Your task to perform on an android device: My wife is planning to cook steak frites for me this evening, but we are out of strip steak. Look for steaks with a rating above 5 stars in the Albertsons app.
Image 0: 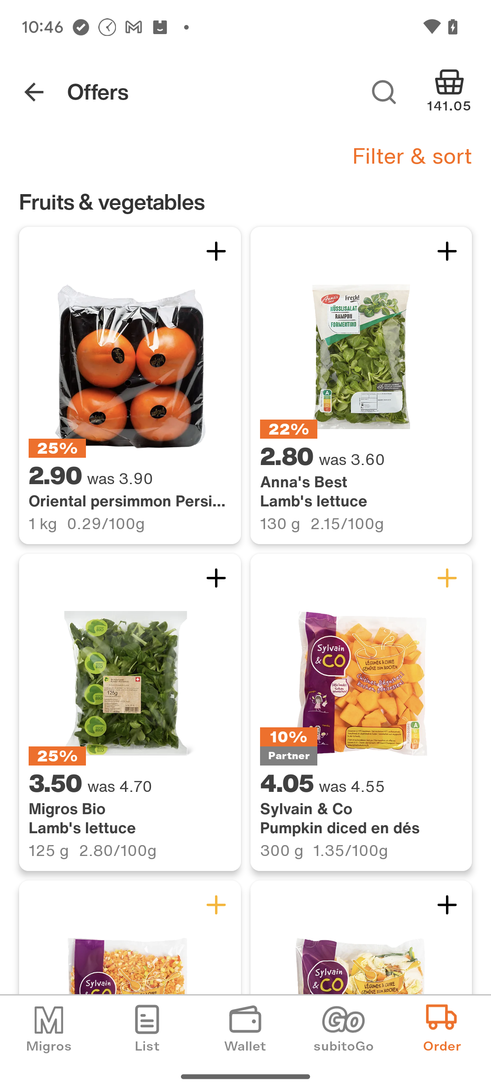
Open the Albertsons app.
Step 0: open app "Albertsons"
Image 1: 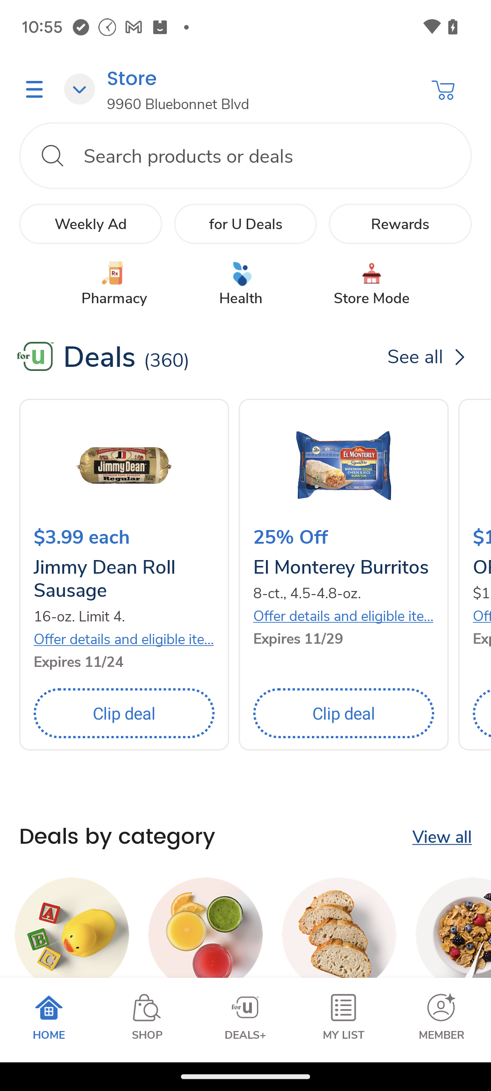
Click on the search bar.
Step 1: click (268, 155)
Image 2: 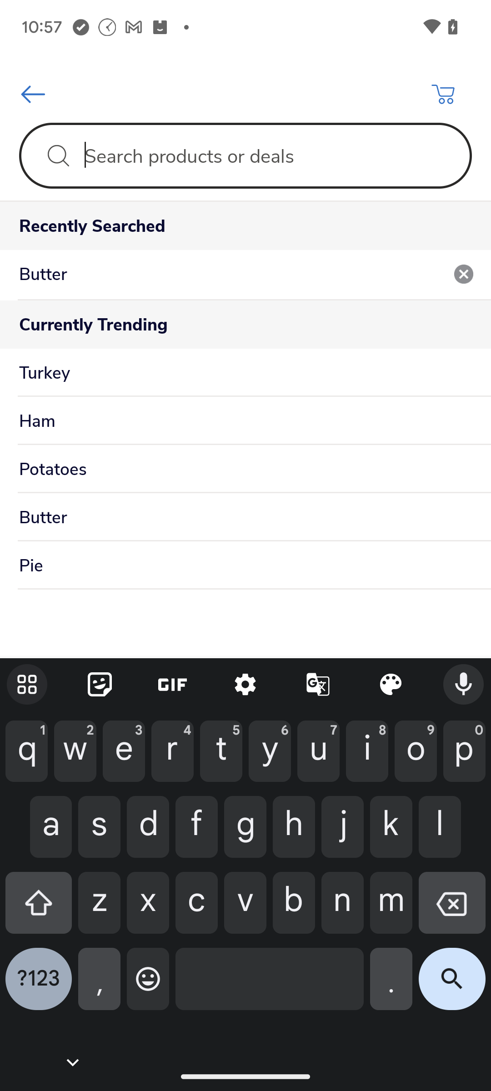
Enter the name of the product that is steak.
Step 2: type "steak"
Image 3: 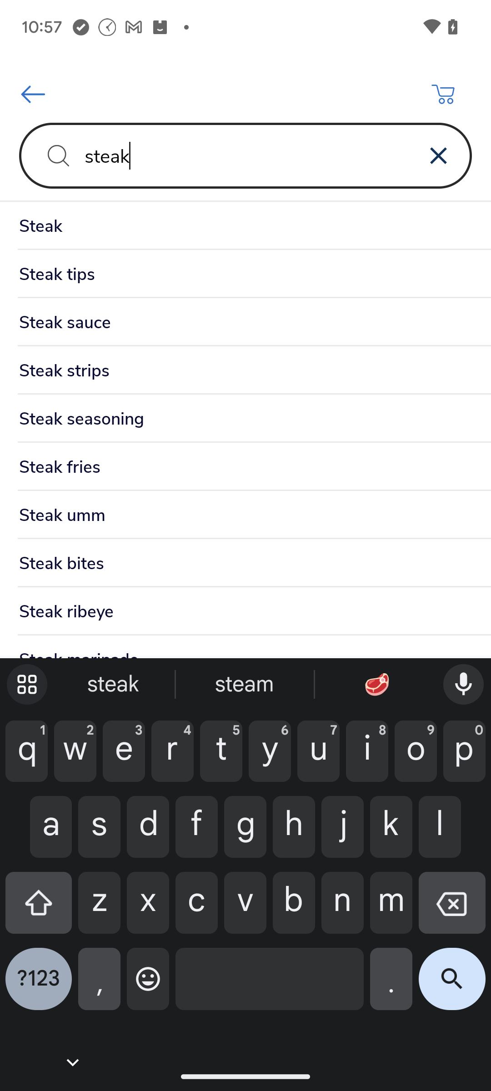
Click on the search icon.
Step 3: click (452, 986)